Your task to perform on an android device: Open the Any.do app and add a due date of July 27, 2023 for Pilates Classes Task.
Image 0: 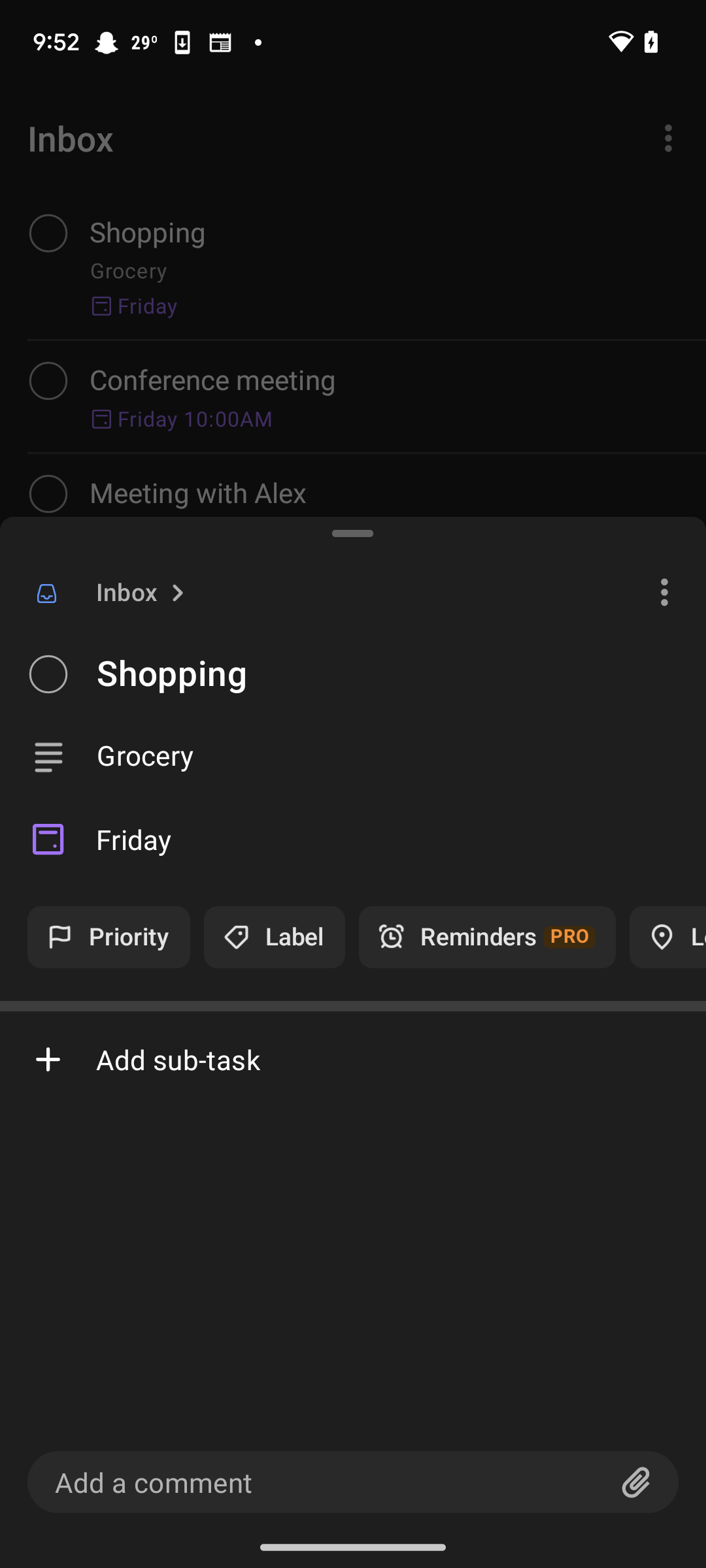
Open the Any.do app
Step 0: open app "Any.do"
Image 1: 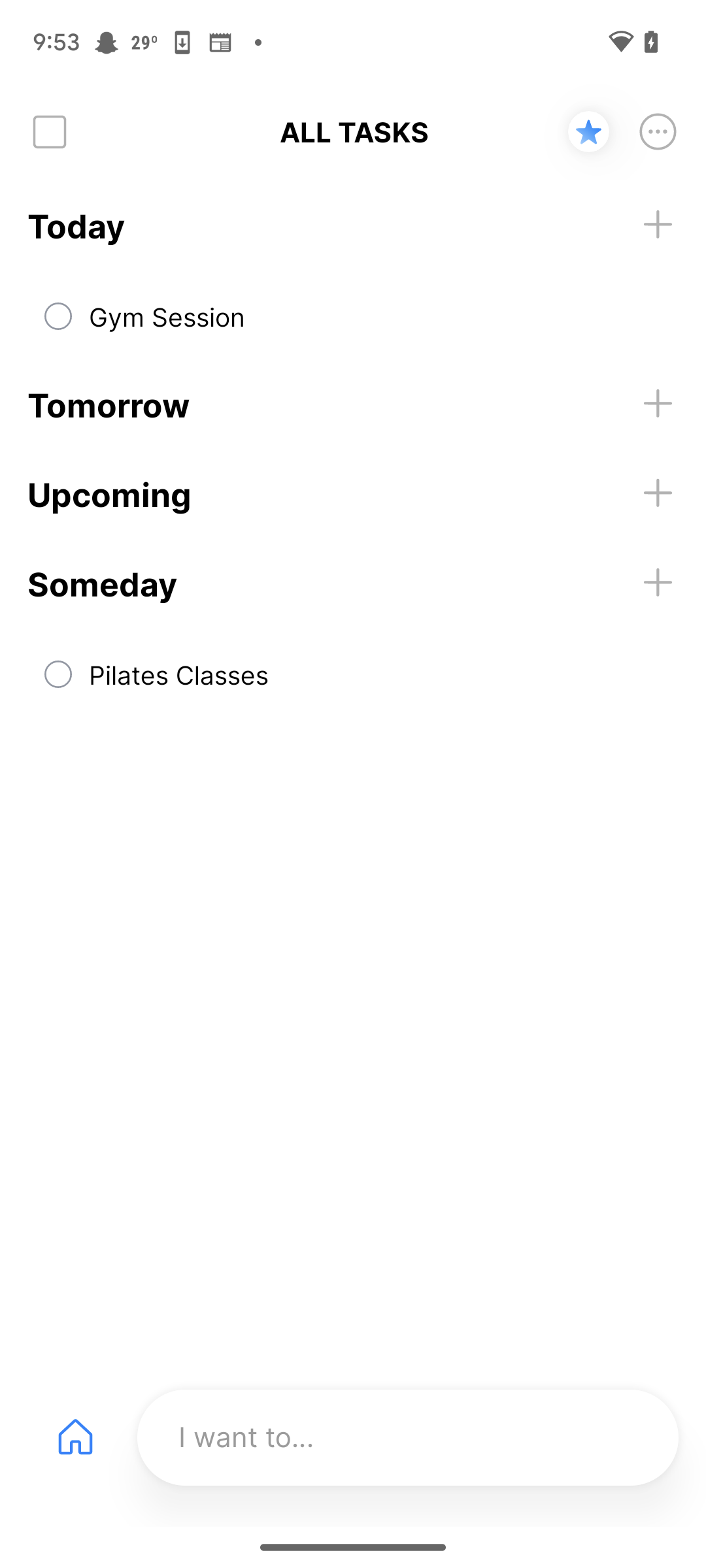
Open the Pilates Classes Task
Step 1: click (378, 661)
Image 2: 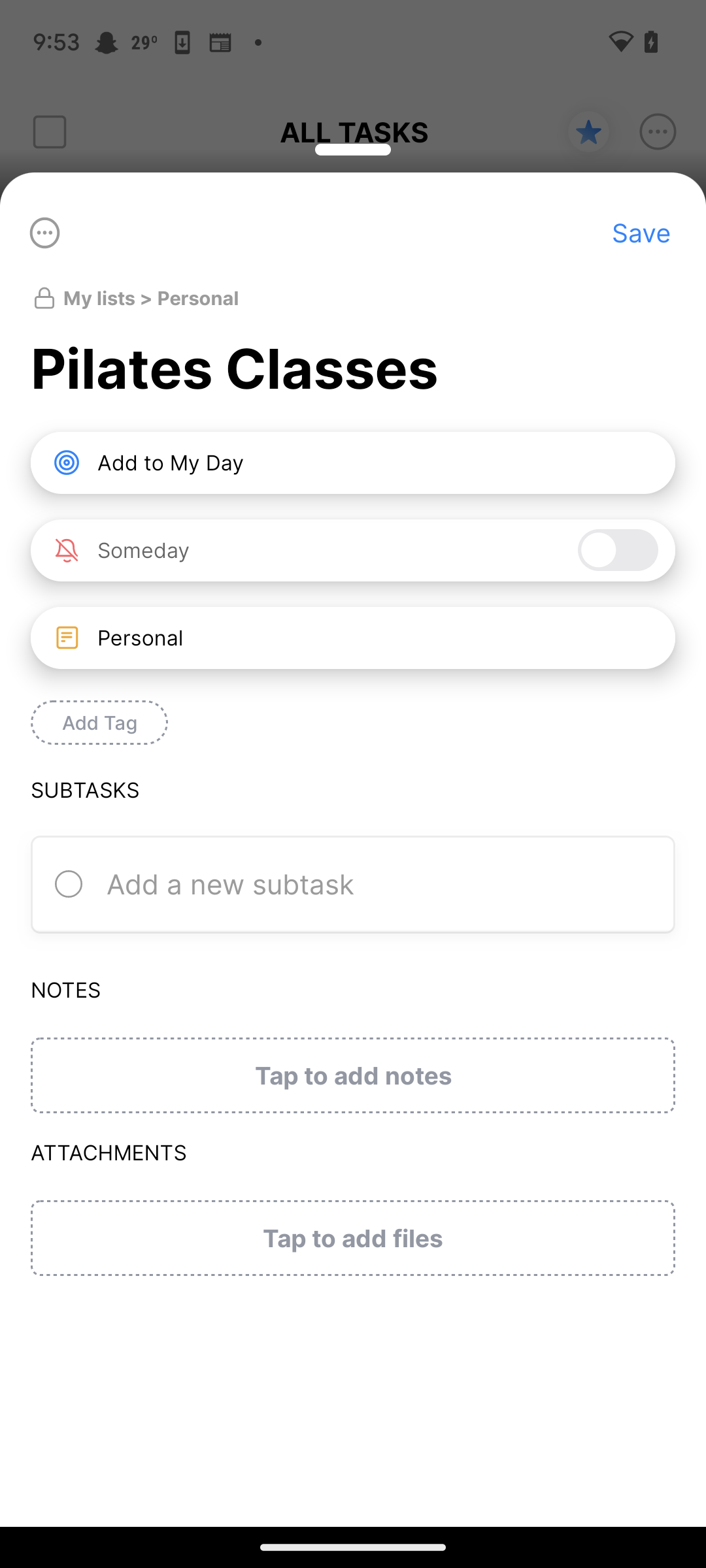
Click on the someday option
Step 2: click (329, 550)
Image 3: 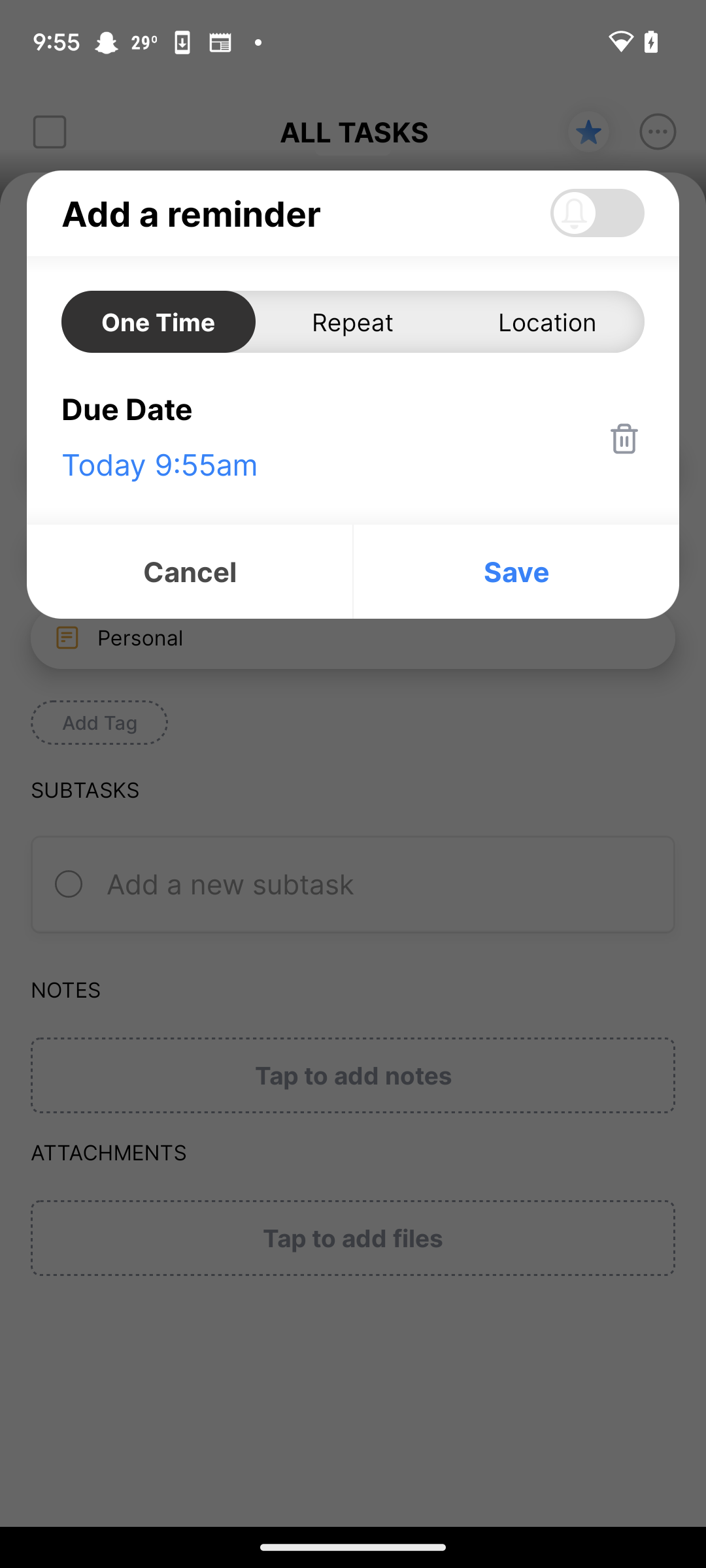
click on the due date 
Step 3: click (353, 438)
Image 4: 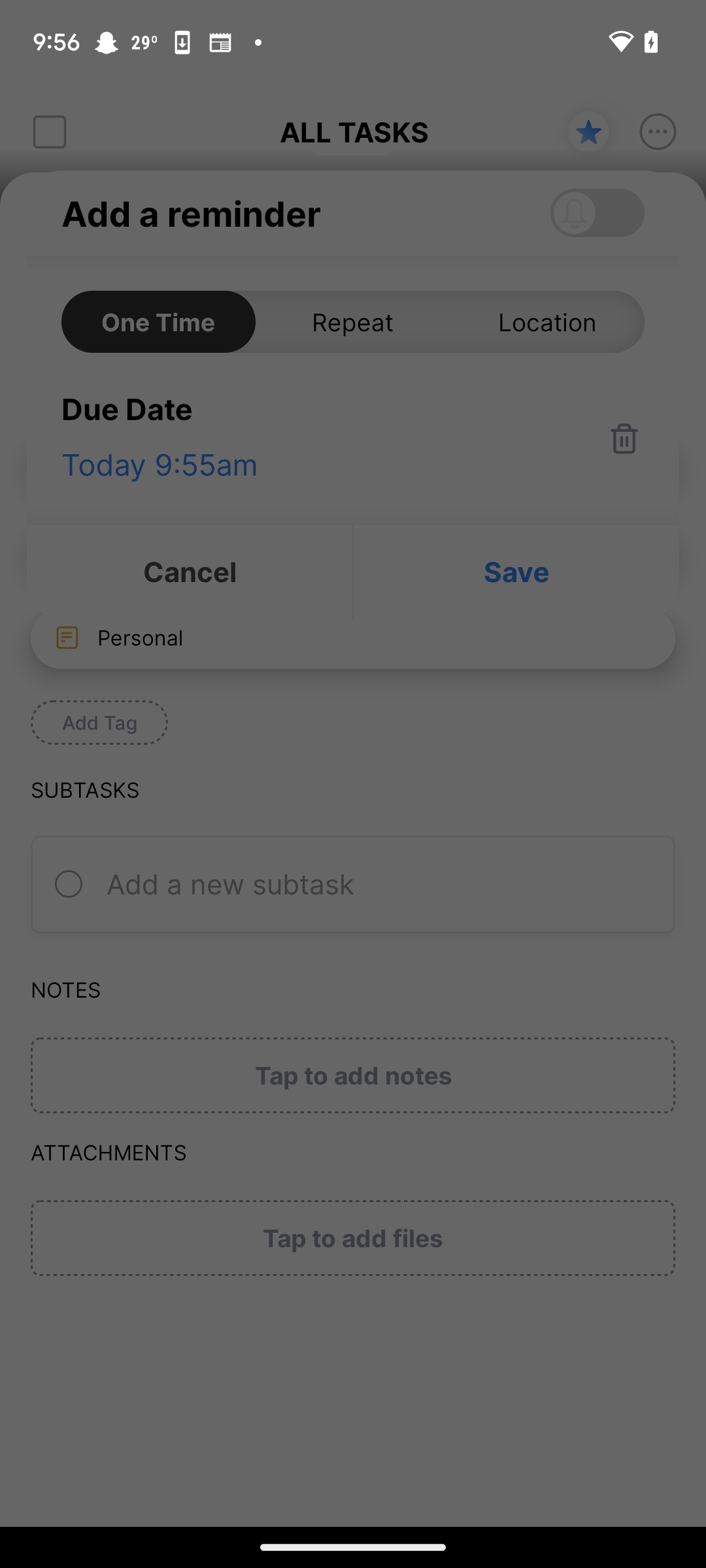
click on the due date 
Step 4: wait
Image 5: 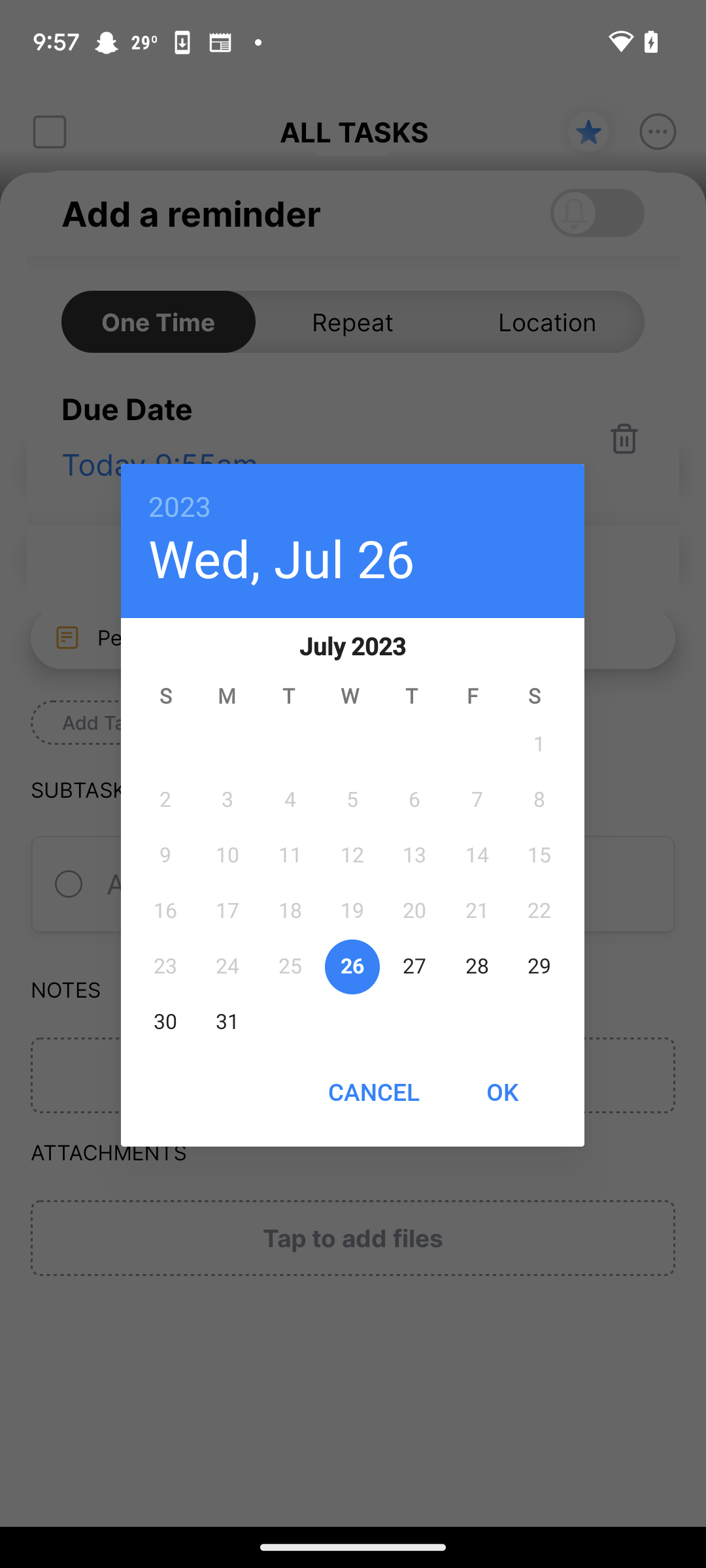
Select the due date as July 27.
Step 5: click (414, 964)
Image 6: 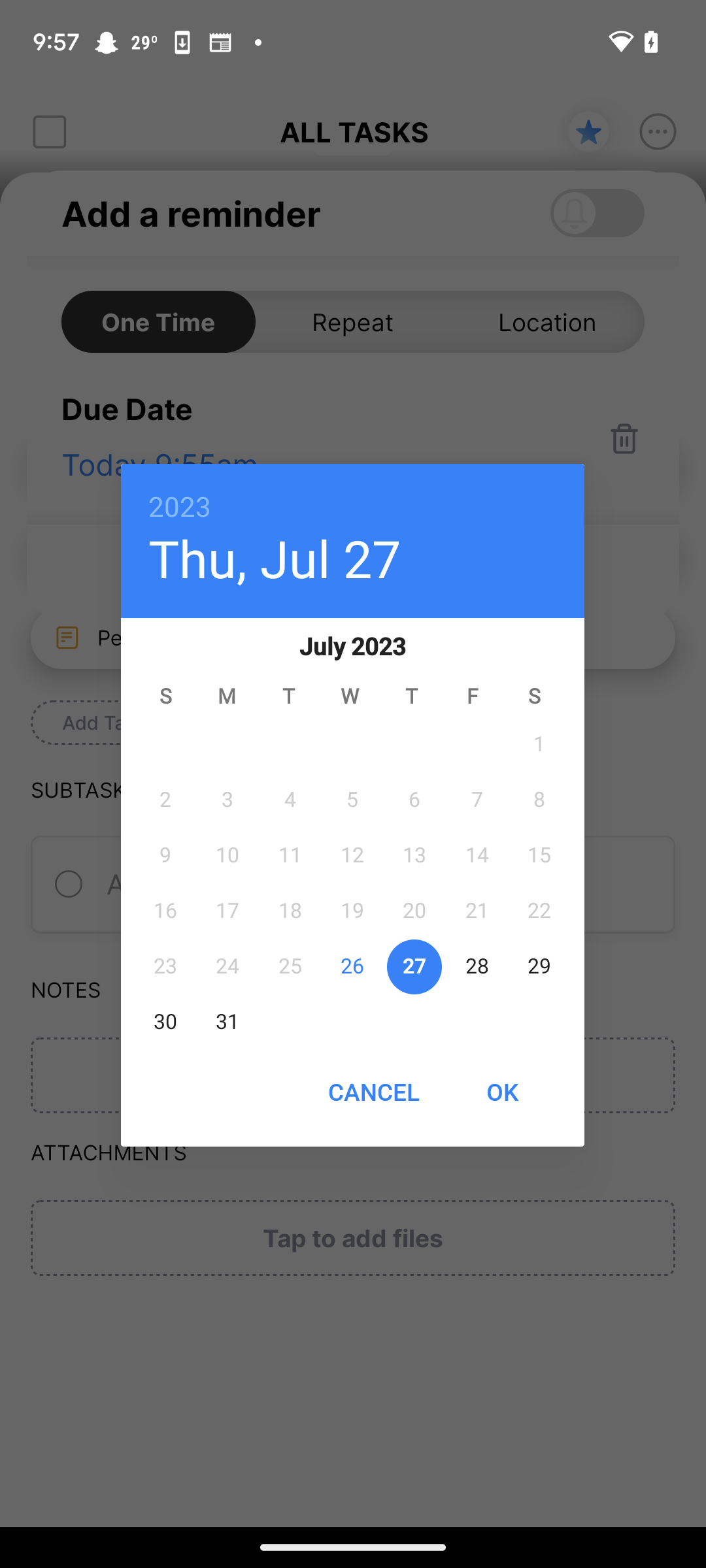
Click on the OK button
Step 6: click (501, 1092)
Image 8: 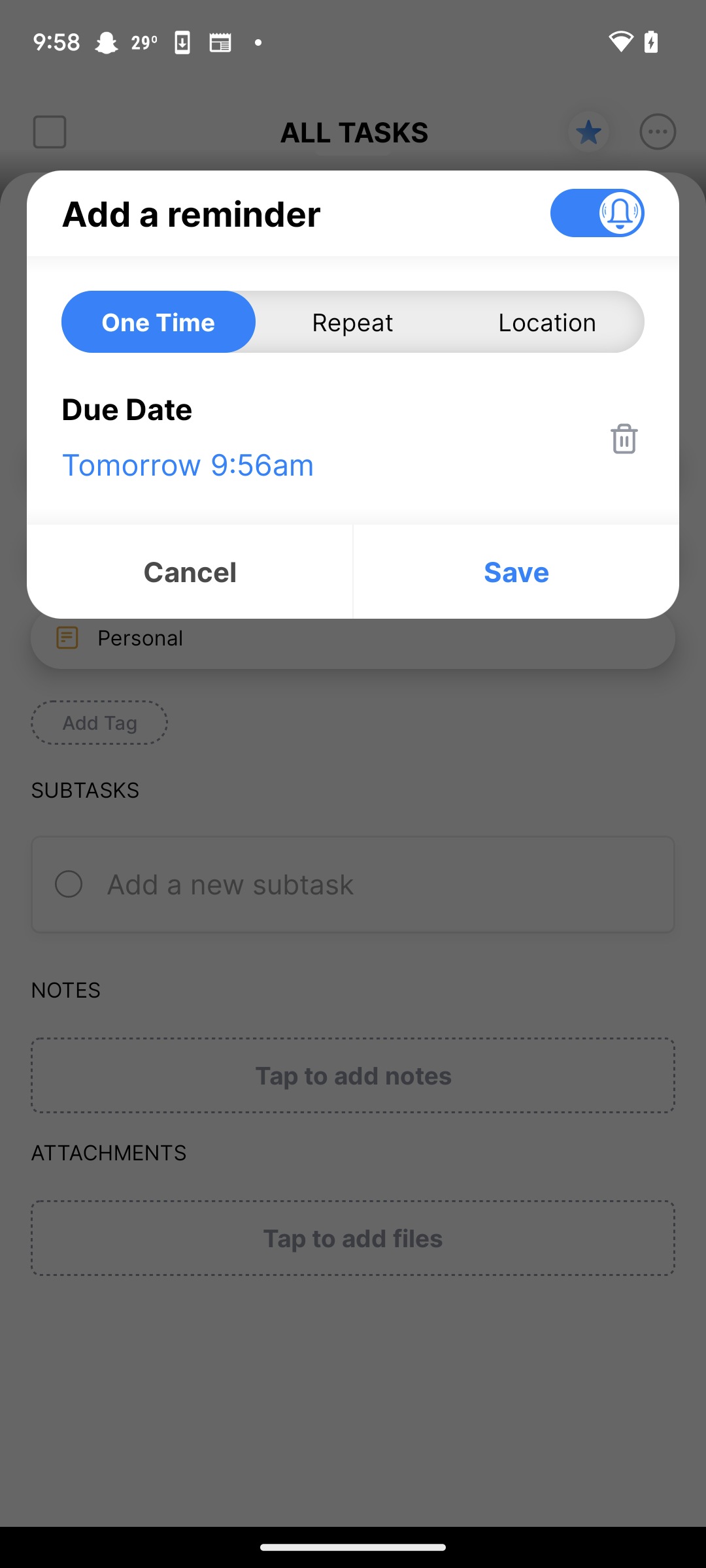
Click on the Save button
Step 8: click (516, 572)
Image 9: 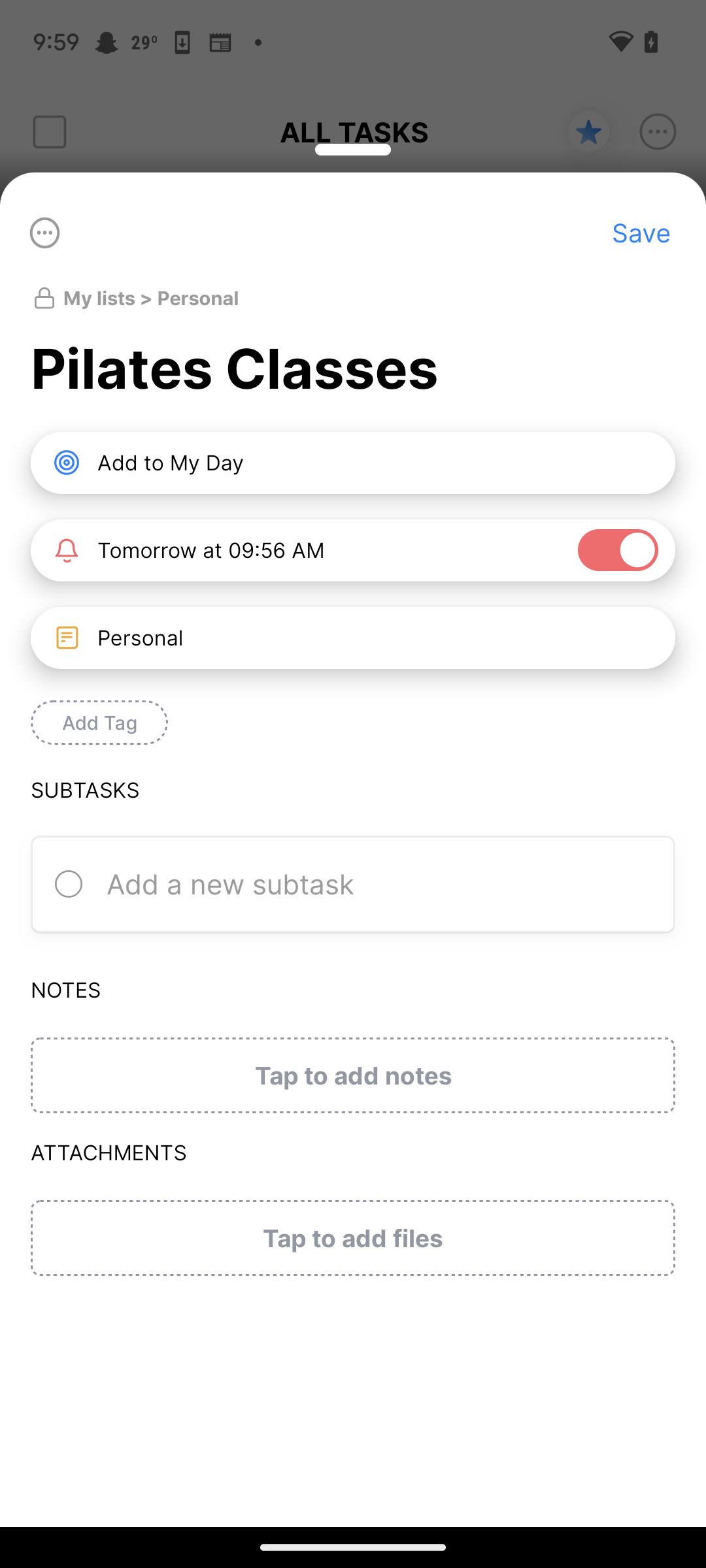
Click on the Save button at the top right corner of the drawer
Step 9: click (641, 233)